Your task to perform on an android device: I want to view the "Romeo and Juliet" book because I am so eager to read the story.
Image 0: 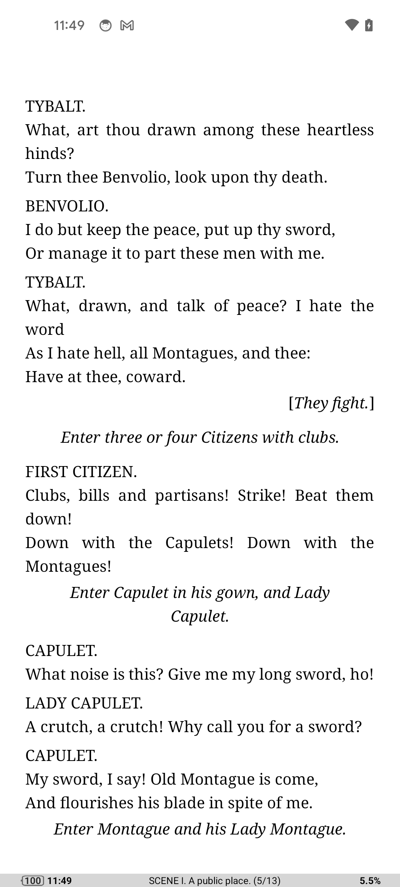
Swipe up to view the story
Step 0: scroll down
Image 1: 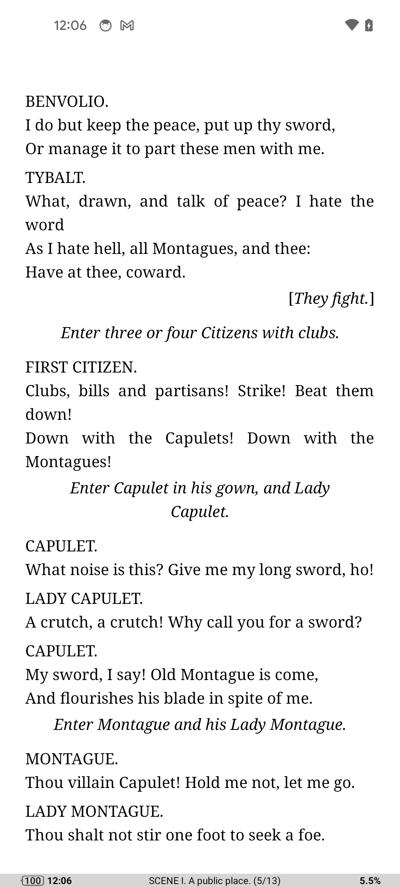
Swipe up to view the story
Step 1: scroll down